Your task to perform on an android device: Show me the platform-style shoes on the Nike app.
Image 0: 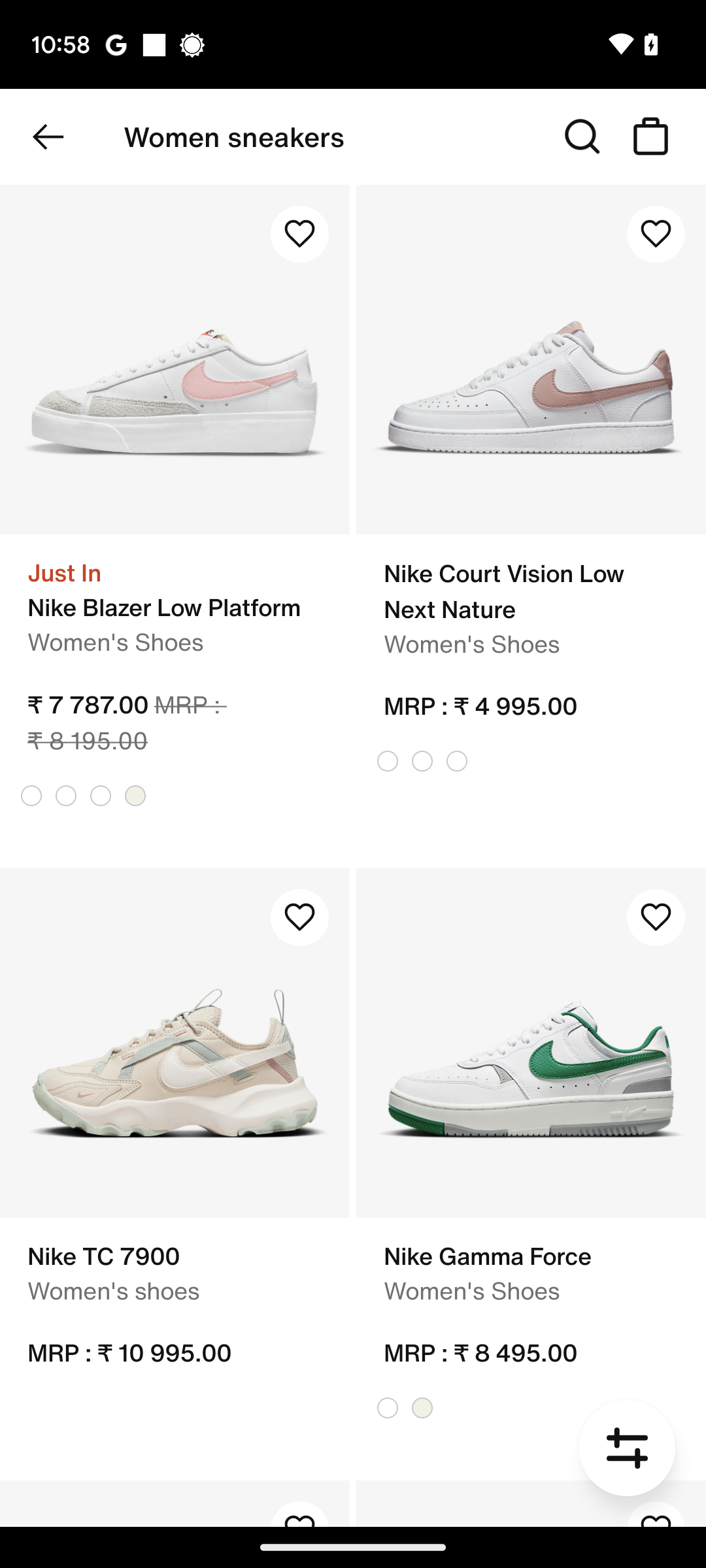
Click on the filter icon at the bottom-right of the screen.
Step 0: click (627, 1448)
Image 1: 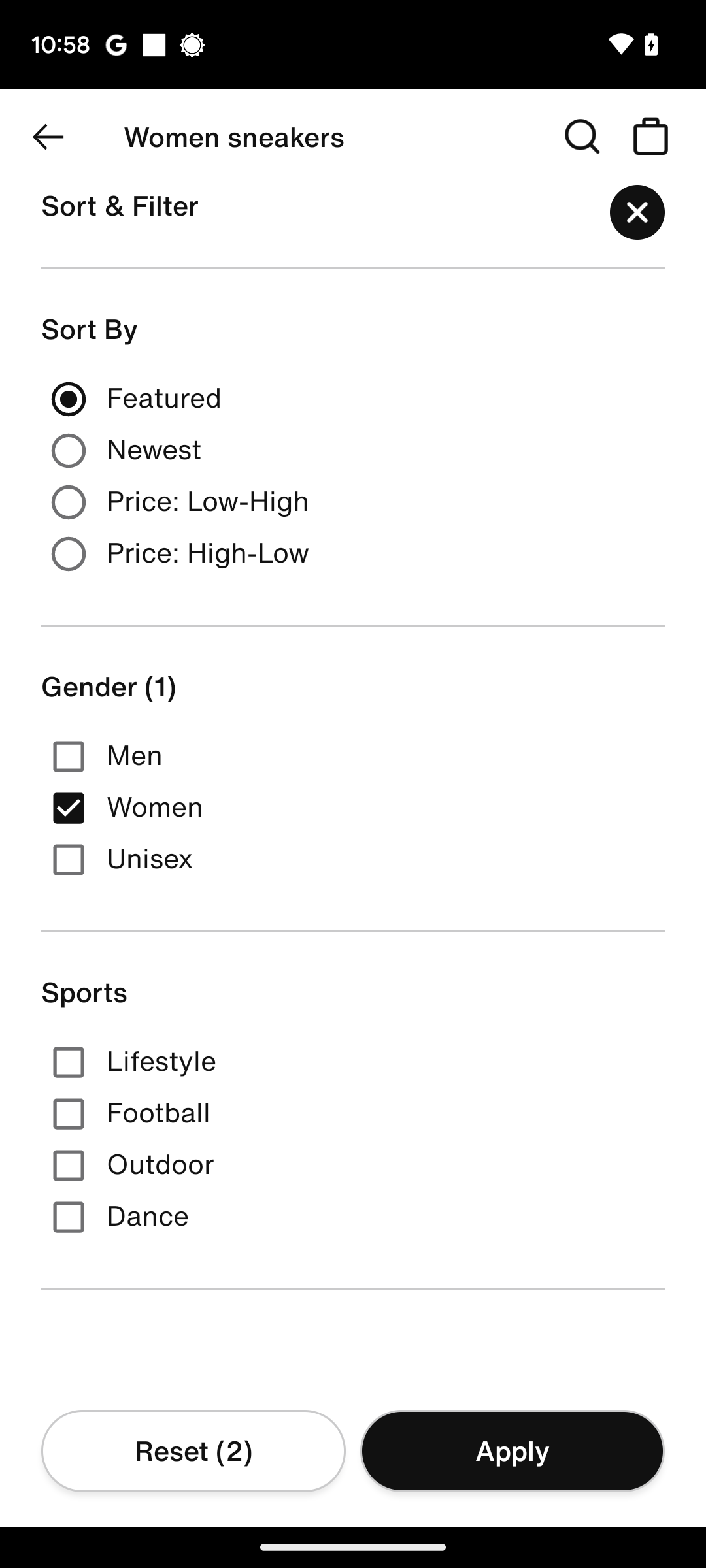
Scroll up until you find the Shoes filter.
Step 1: scroll down
Image 2: 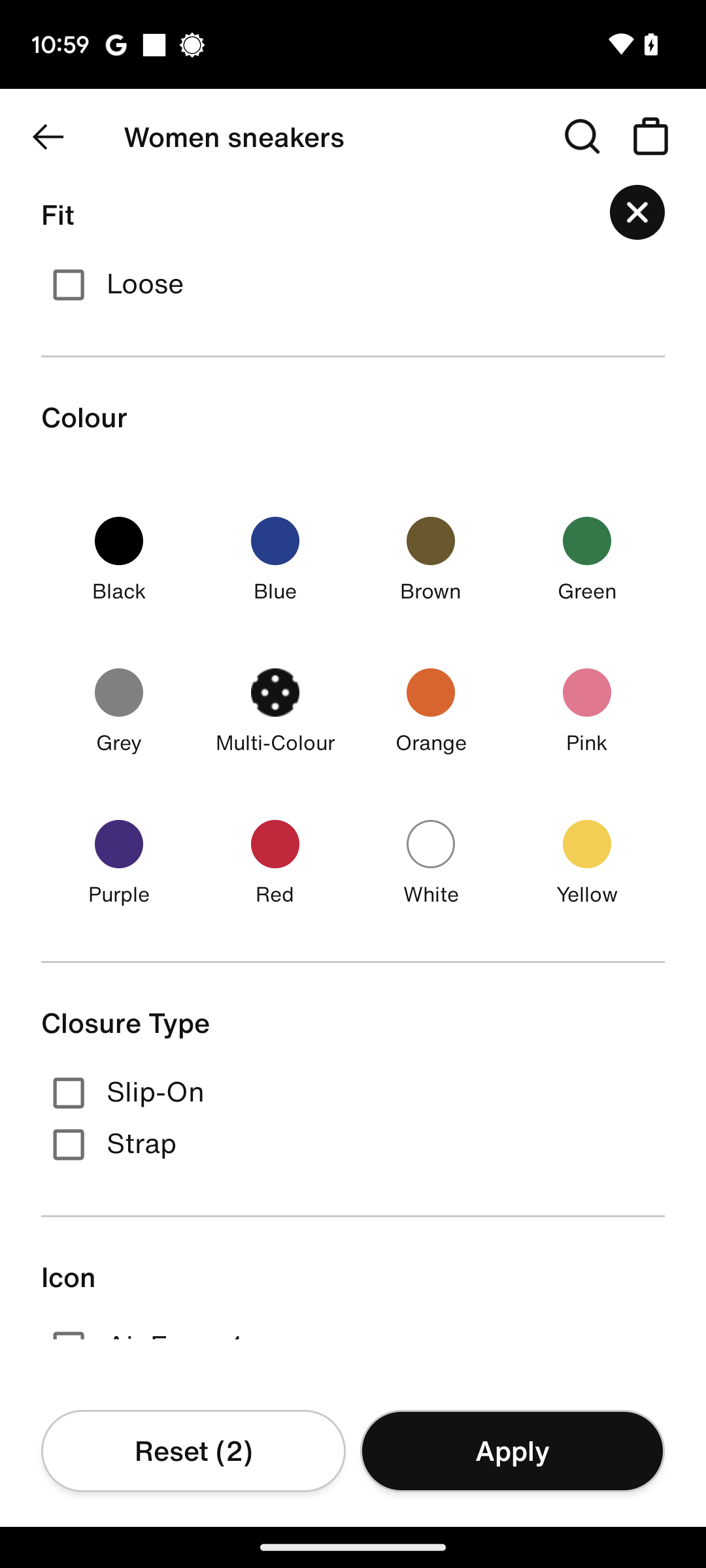
Scroll up until you find the Shoes filter.
Step 2: scroll down
Image 3: 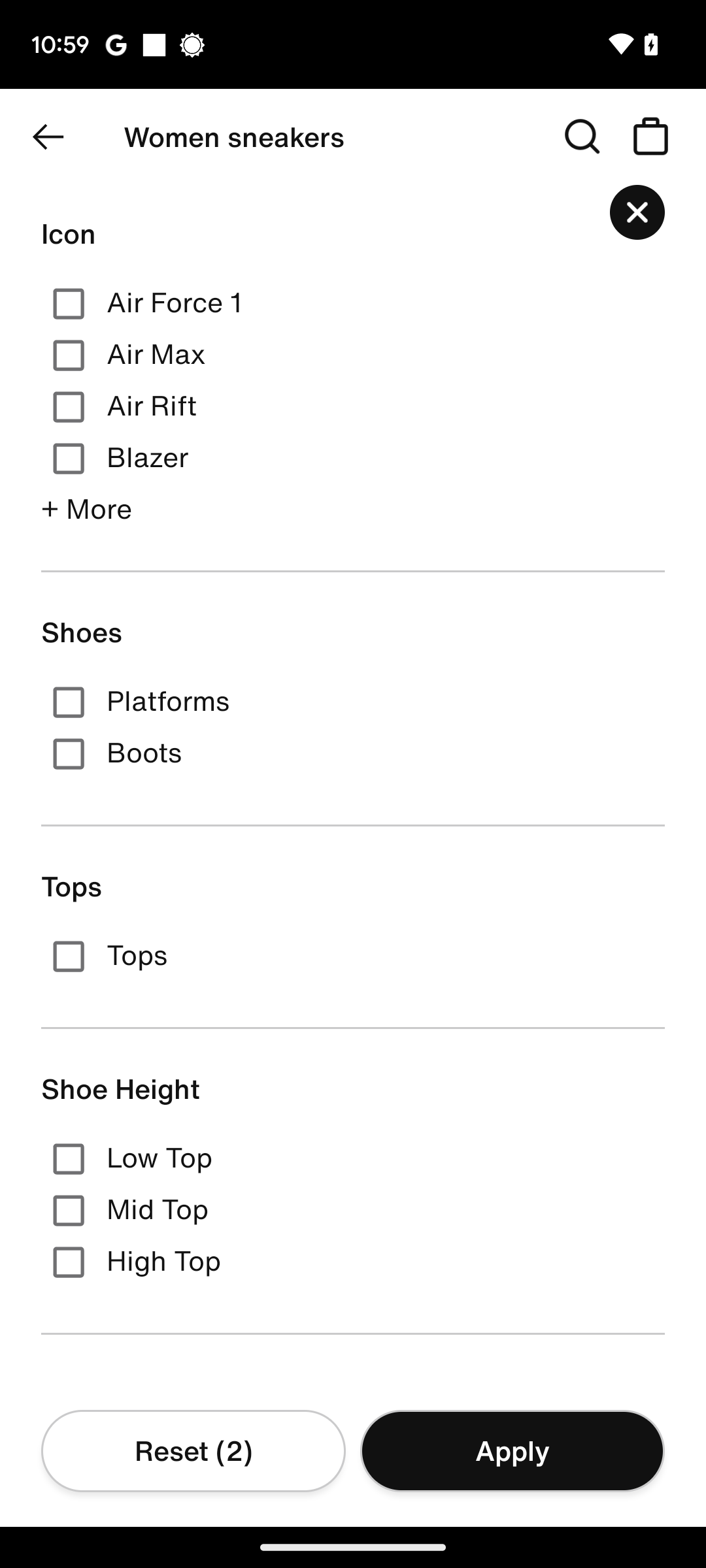
Select the Platform in the Shoes section.
Step 3: click (175, 722)
Image 4: 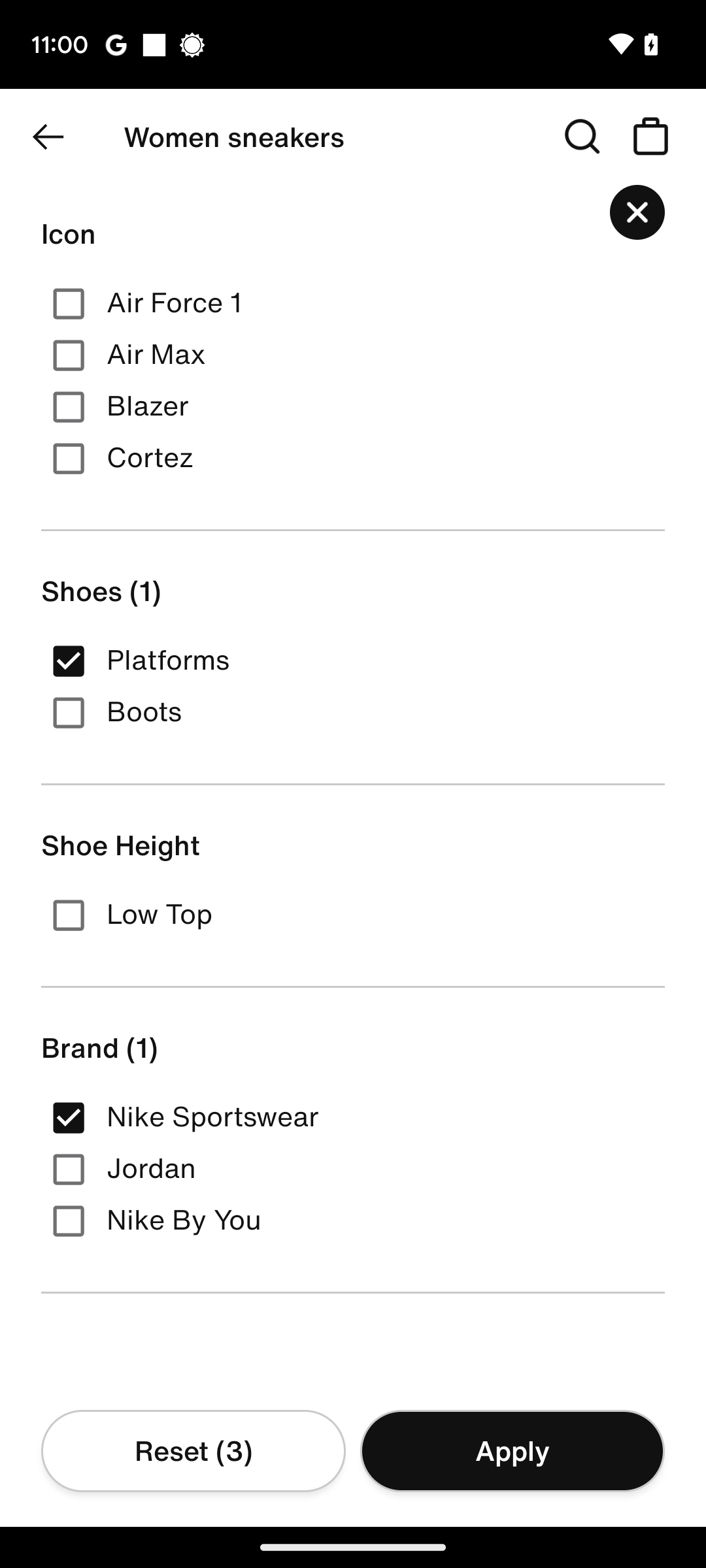
Click on the Apply tab at the bottom-right of the screen.
Step 4: click (512, 1450)
Image 5: 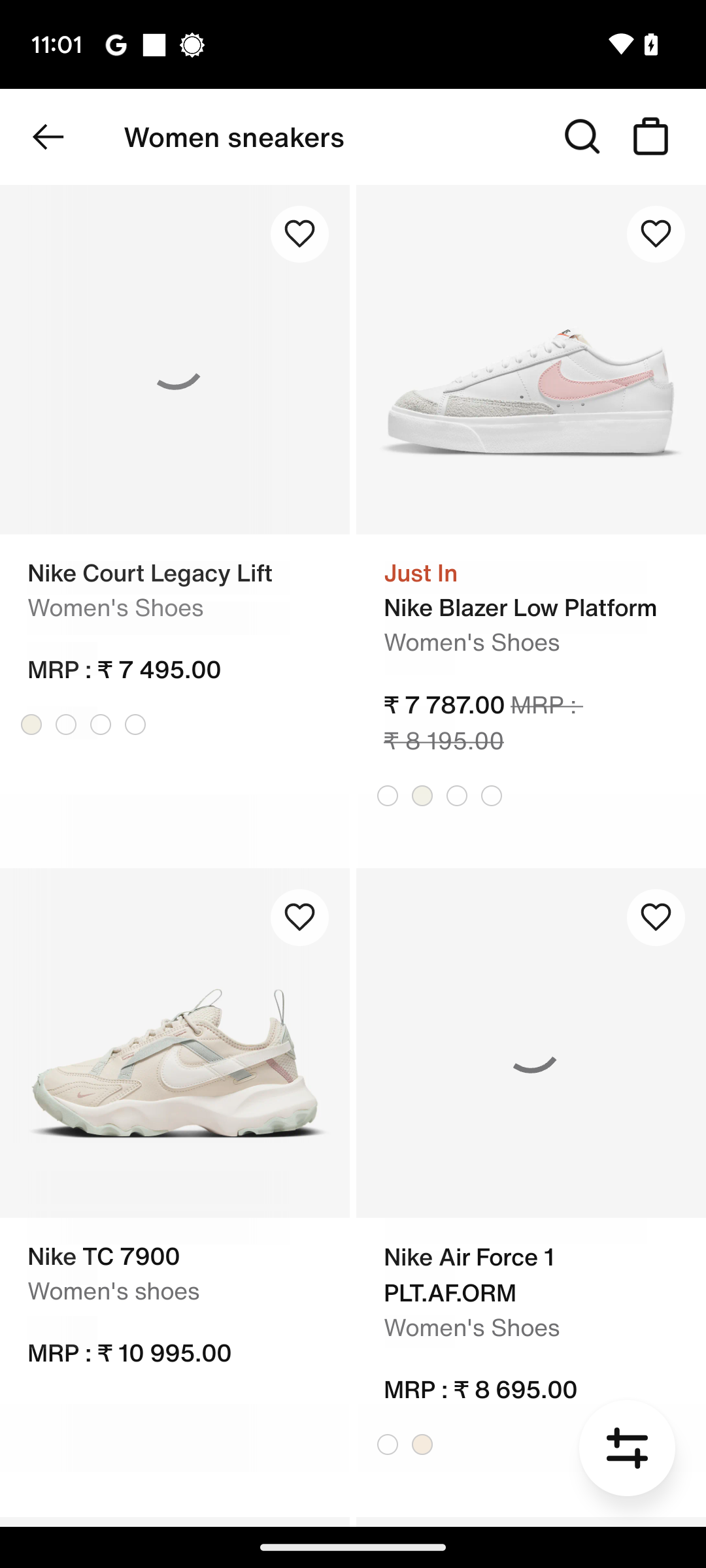
Click on the Apply tab at the bottom-right of the screen.
Step 5: wait